Your task to perform on an android device: Delete the alarm named "early bird."
Image 0: 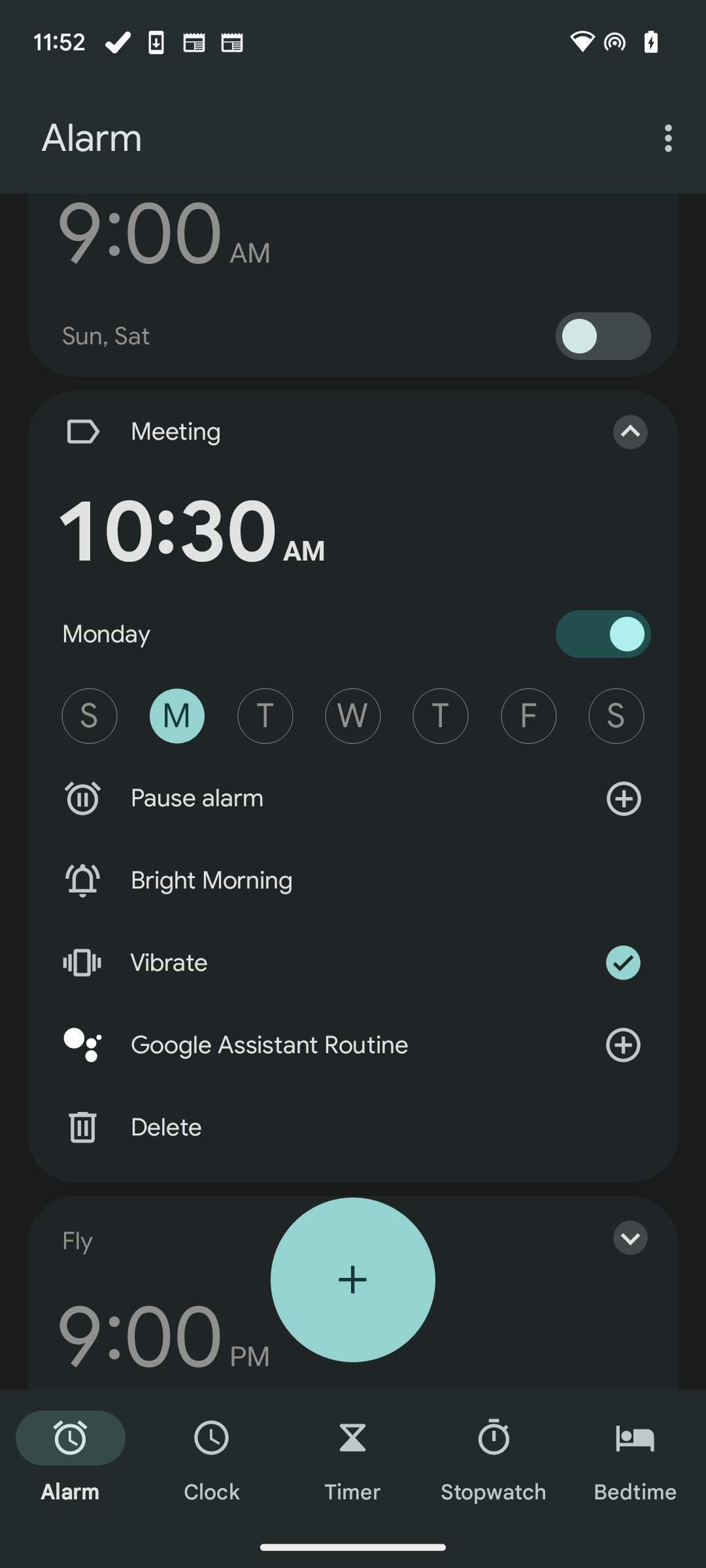
Swipe down to view early bird alarm
Step 0: scroll up
Image 2: 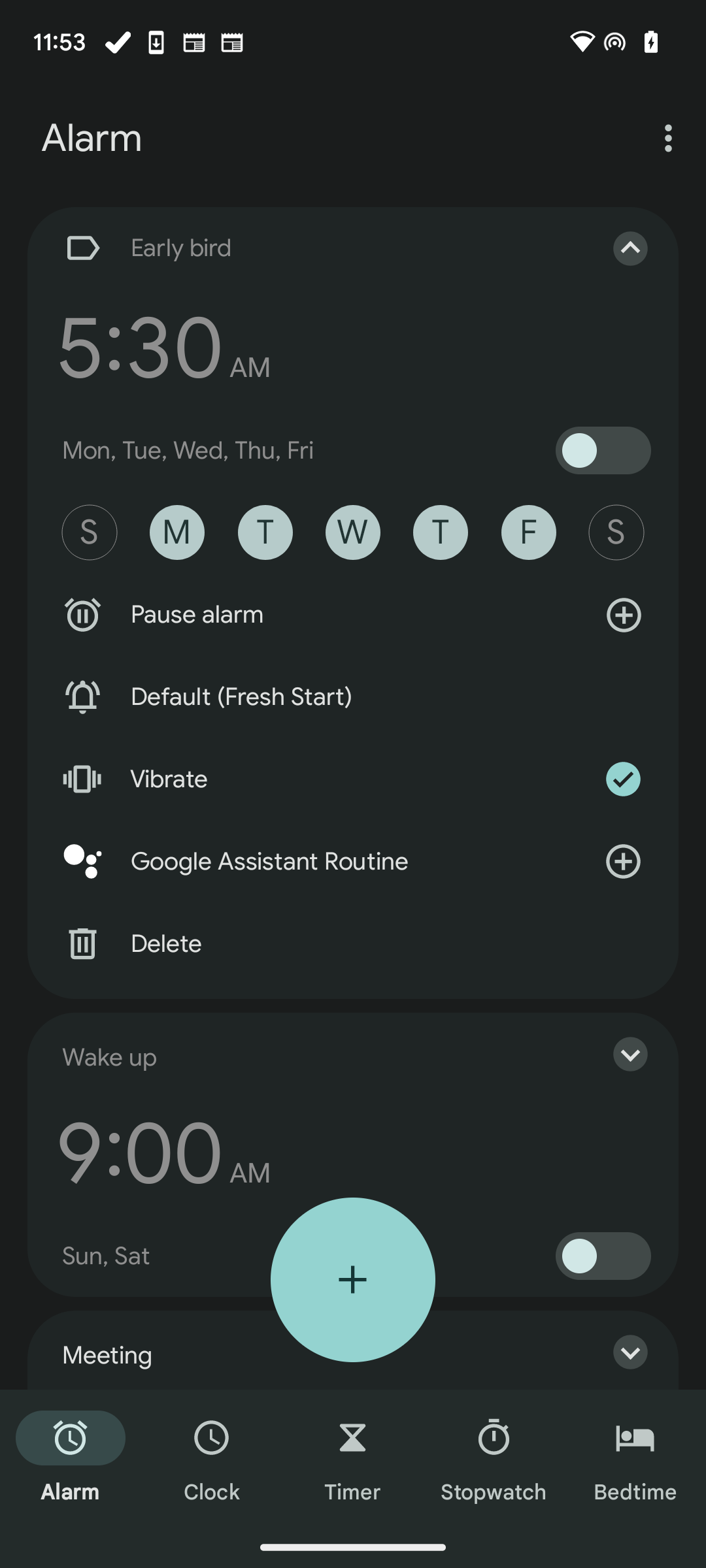
Click on the delete option
Step 2: click (142, 943)